Your task to perform on an android device: I prefer standard fit shirts, so I'd like to see the polo t-shirts that are available in regular fit.
Image 0: 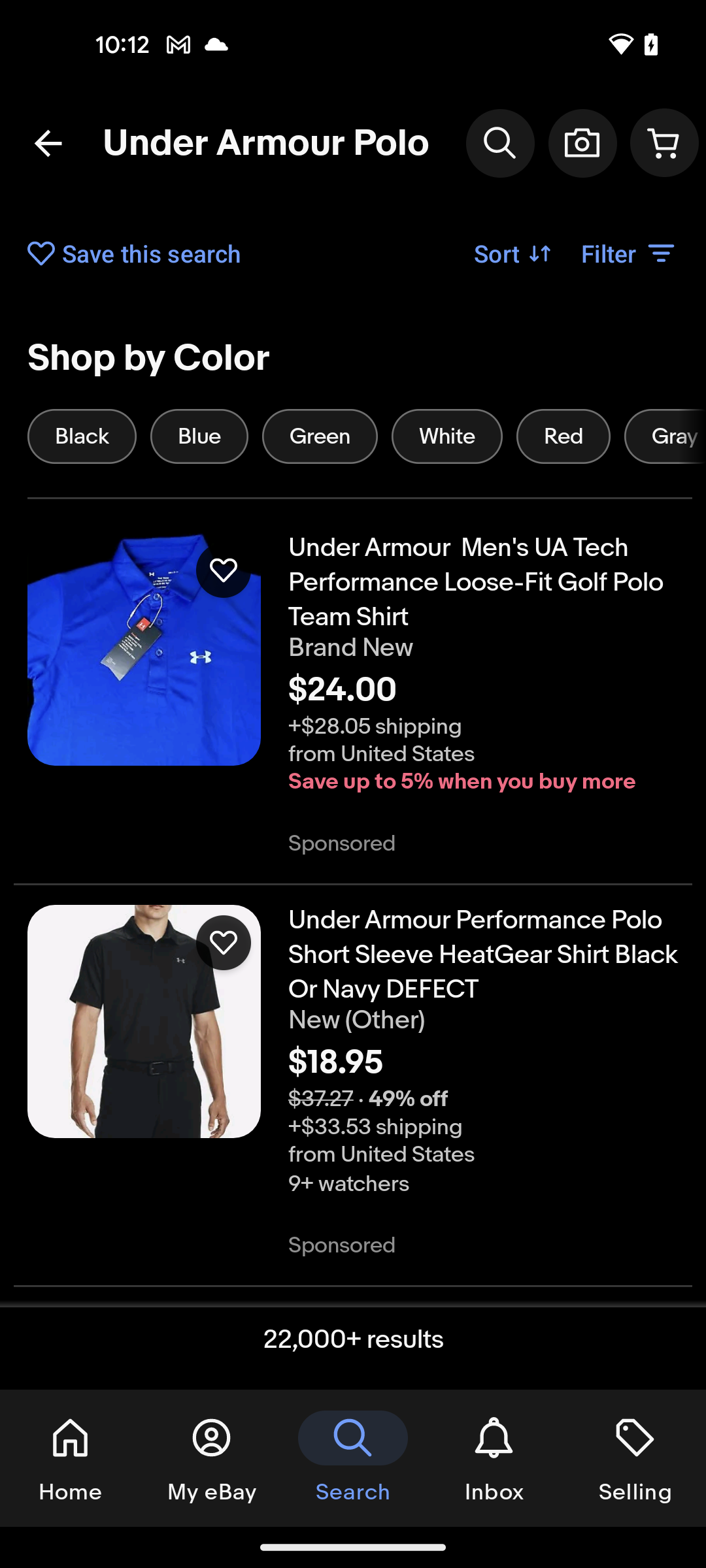
click on the Filter option
Step 0: click (630, 253)
Image 1: 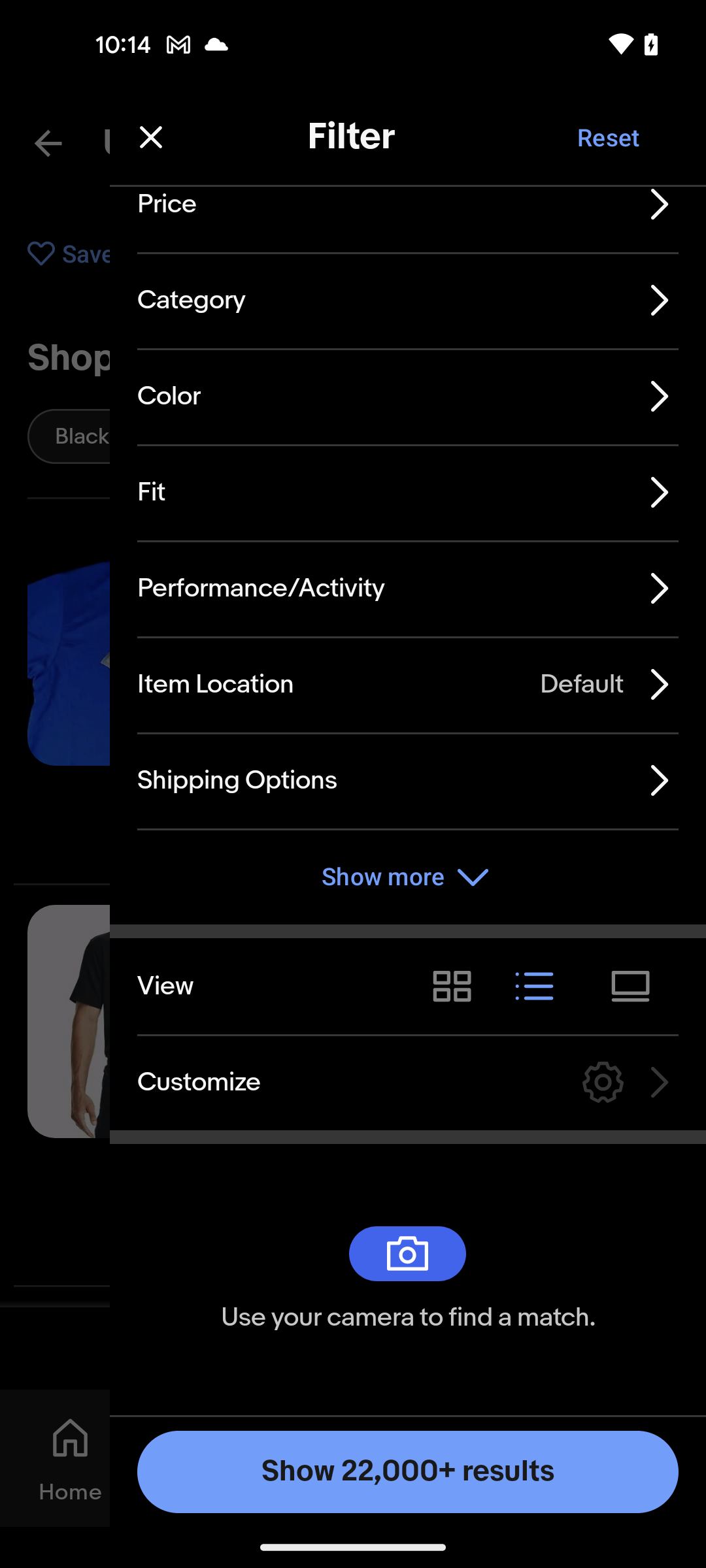
click on the Fit option
Step 1: click (151, 492)
Image 2: 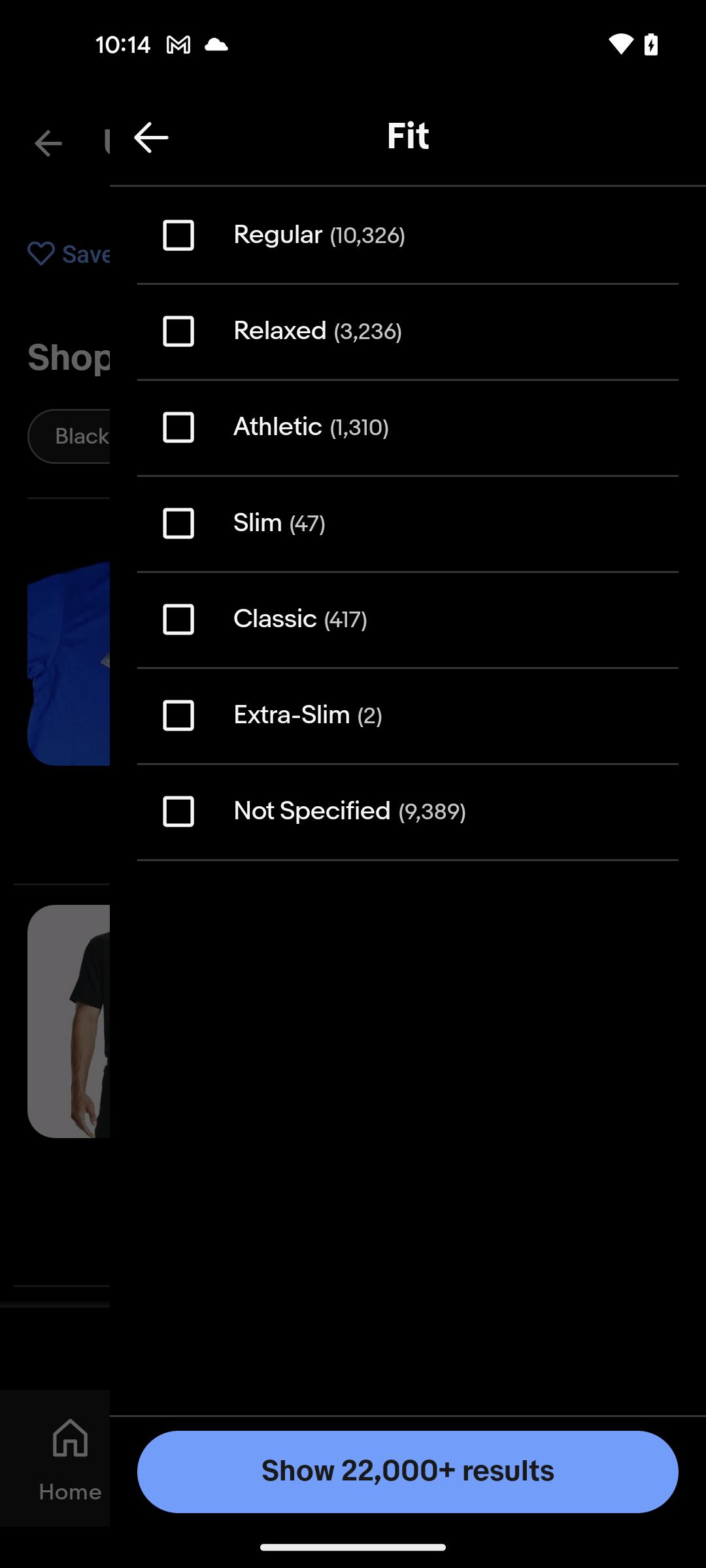
select the Regular option
Step 2: click (243, 253)
Image 3: 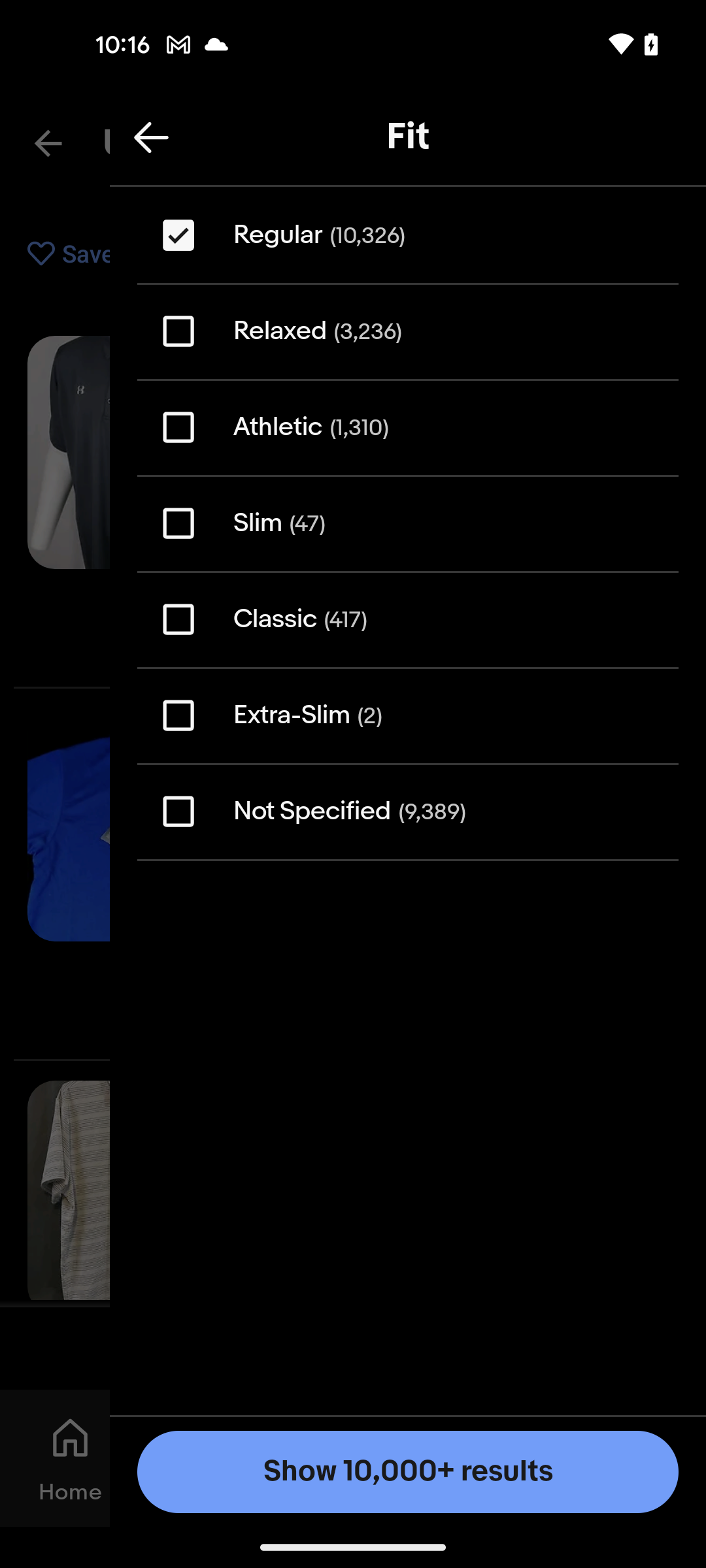
click on the Show results button at the bottom 
Step 3: click (483, 1476)